Your task to perform on an android device: On the Kitchen Stories app, share the lemon cake with blueberries with my friend, Amelia Miller, on her gmail account (amelia.miller2709@gmail.com).
Image 0: 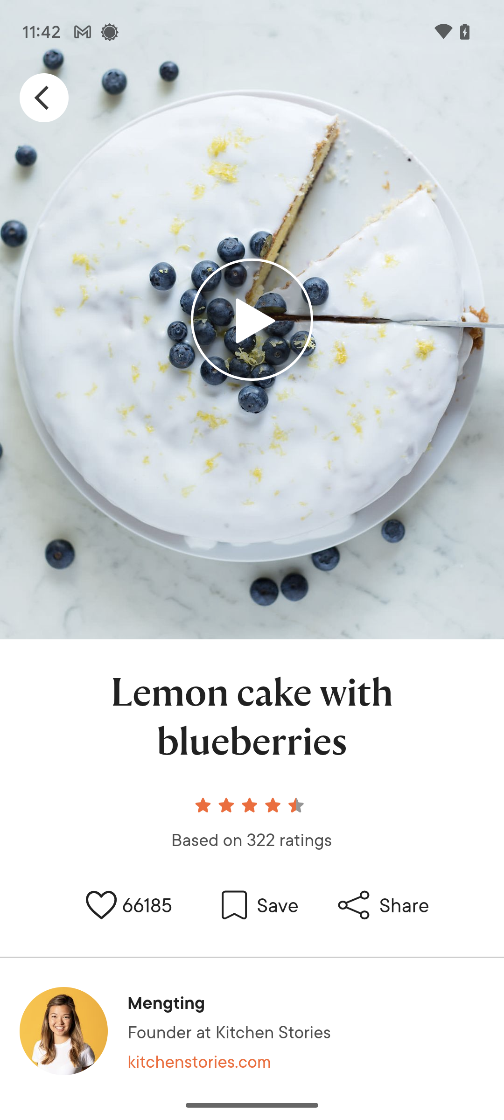
Below the name of the dish, click on the Share icon.
Step 0: click (384, 905)
Image 1: 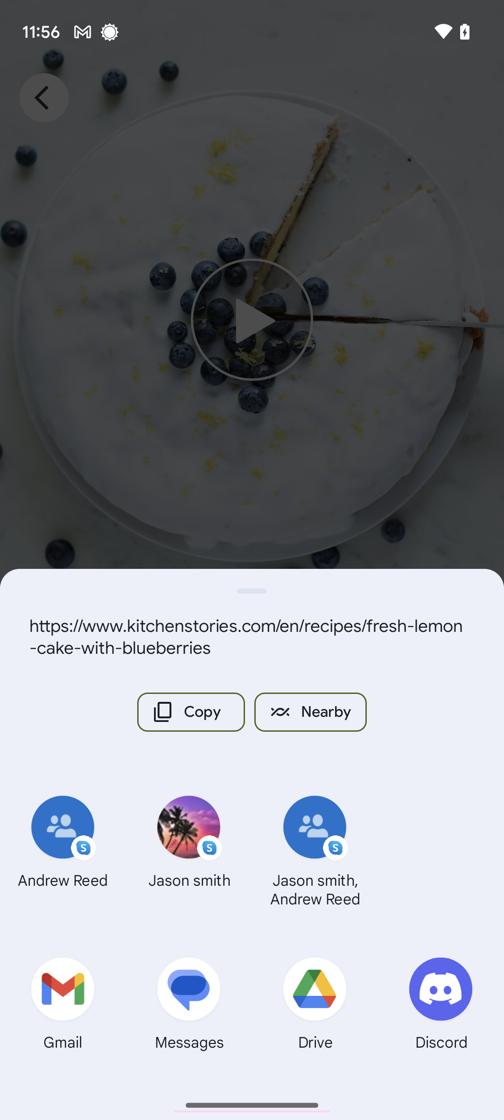
Click on the Gmail icon.
Step 1: click (63, 1008)
Image 2: 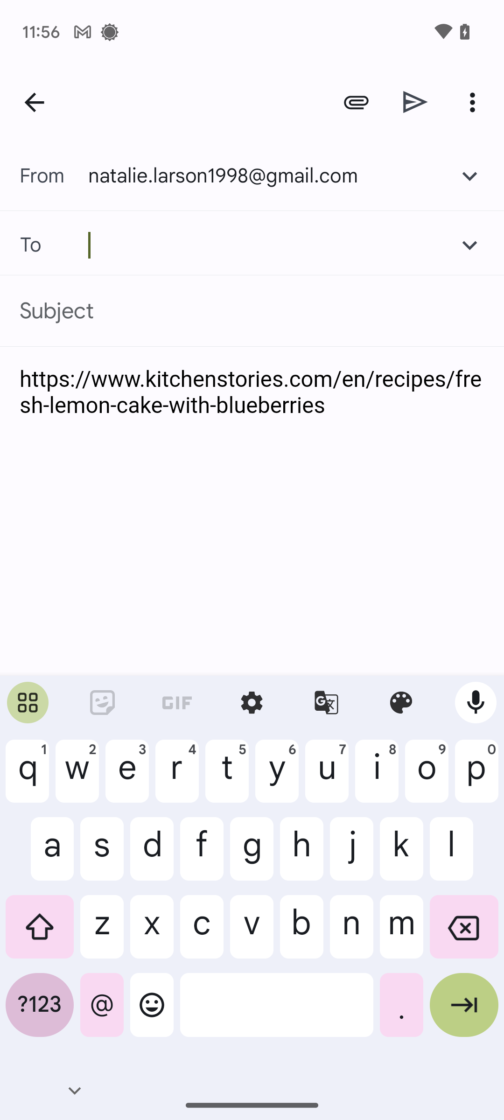
Type in amelia.miller2709@gmail.com.
Step 2: type "amelia.miller2709@gmail.com"
Image 3: 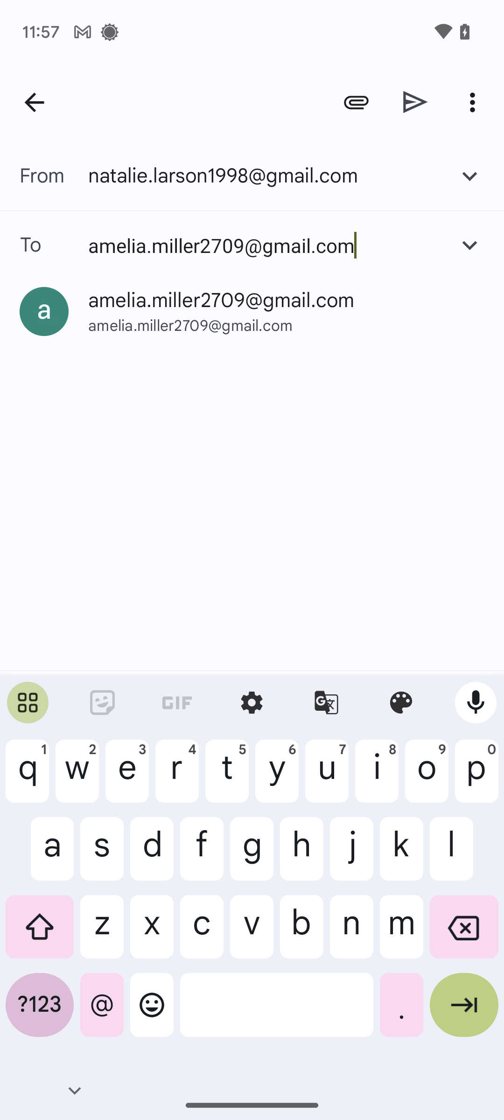
At the bottom-right corner of the keyboard, click on the arrow button.
Step 3: click (464, 1012)
Image 4: 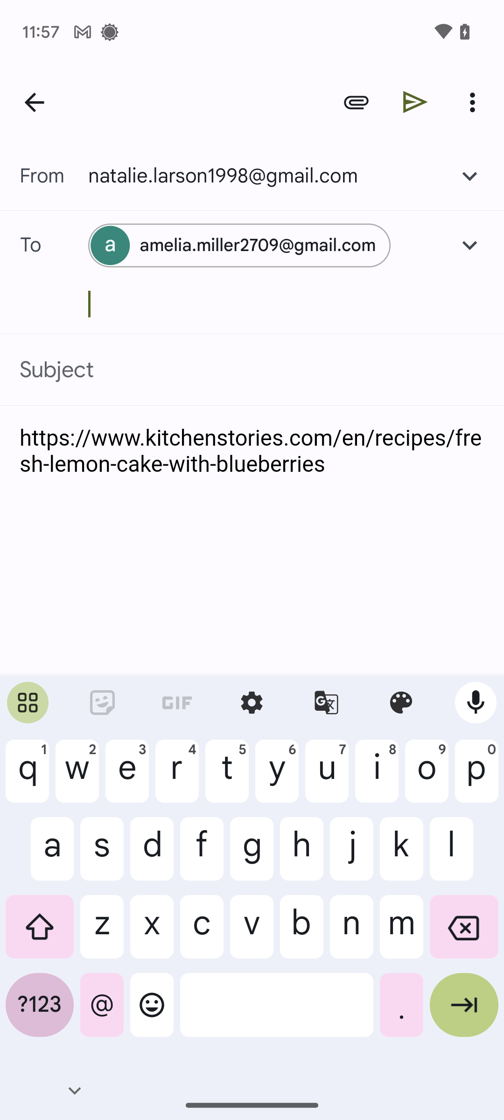
At the top-right of the screen, click on the send icon.
Step 4: click (415, 102)